Your task to perform on an android device: Open the only office Documents app and share the india.docx file with dbwscratch.test.id9@gmail.com
Image 0: 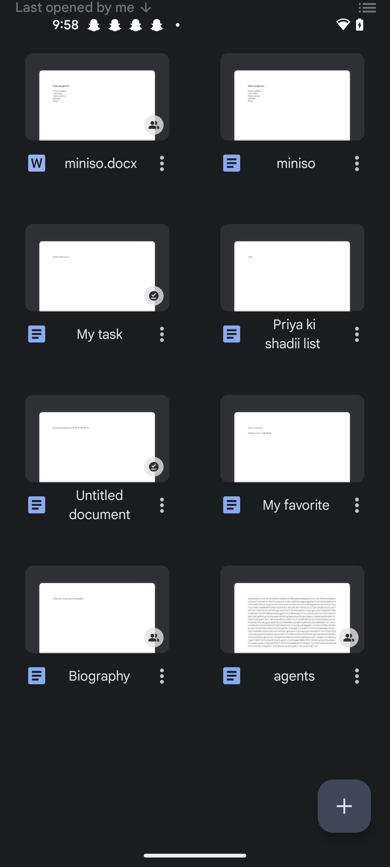
open the only office Documents app
Step 0: open app "ONLYOFFICE Documents"
Image 1: 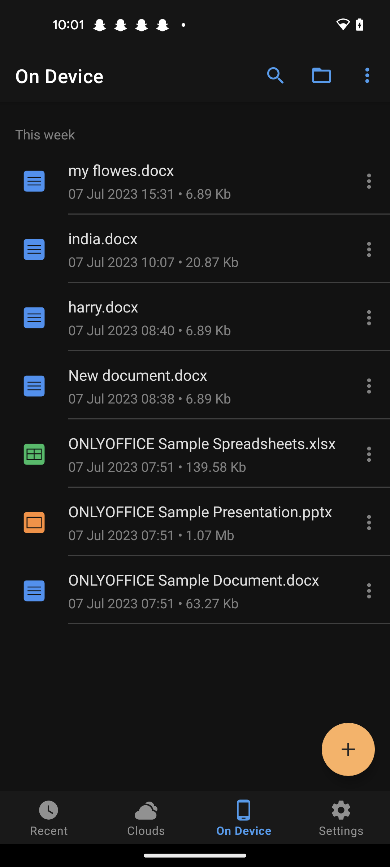
Click on the india.docx file 
Step 1: click (195, 249)
Image 2: 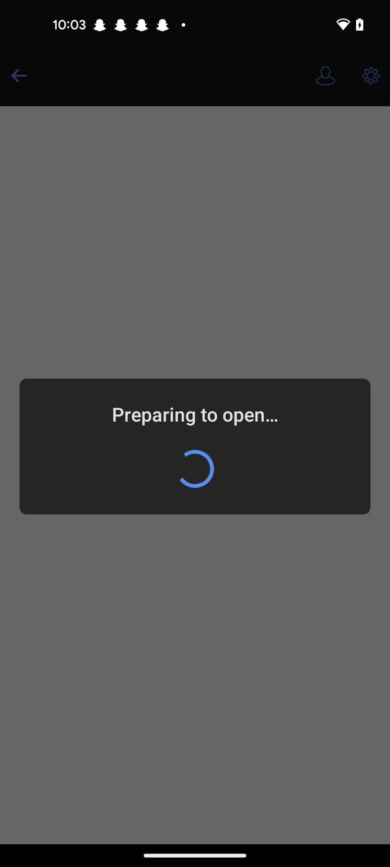
Click on the india.docx file 
Step 2: wait
Image 3: 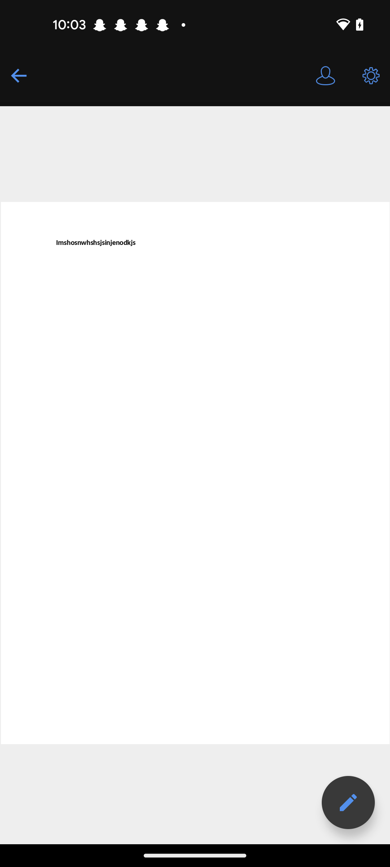
Click on the setting icon at the top right corner of the screen 
Step 3: click (371, 75)
Image 4: 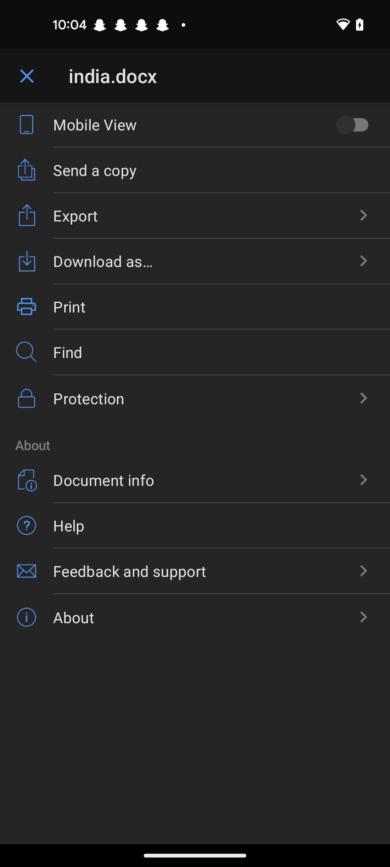
Click on the send a copy option of the screen 
Step 4: click (195, 171)
Image 5: 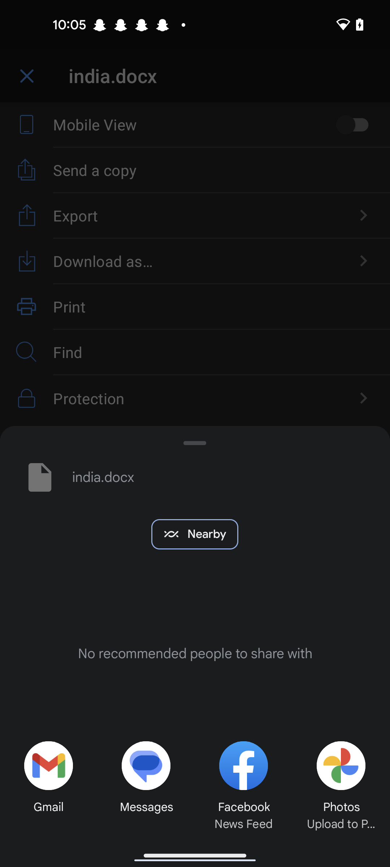
Click on the gmail option 
Step 5: click (49, 780)
Image 6: 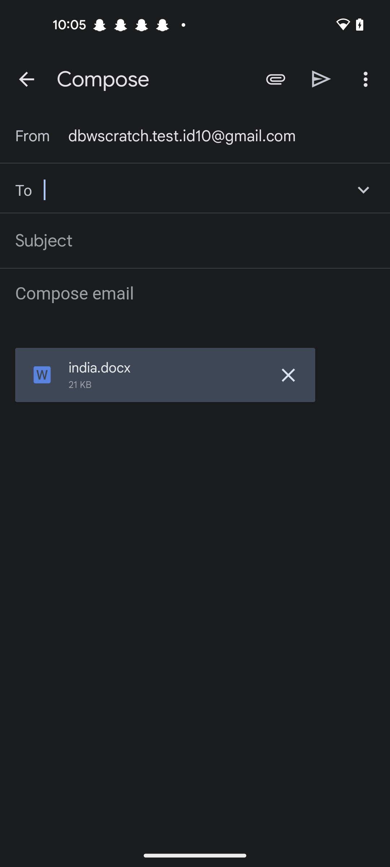
Enter a email as dbwscratch.test.id9@gmail.com
Step 6: type "dbwscratch.test.id9@gmail.com"